Your task to perform on an android device: I'd like to read customer reviews about the Barlast Floor Lamp on the Ikea app so that I can make an informed decision about its quality.
Image 0: 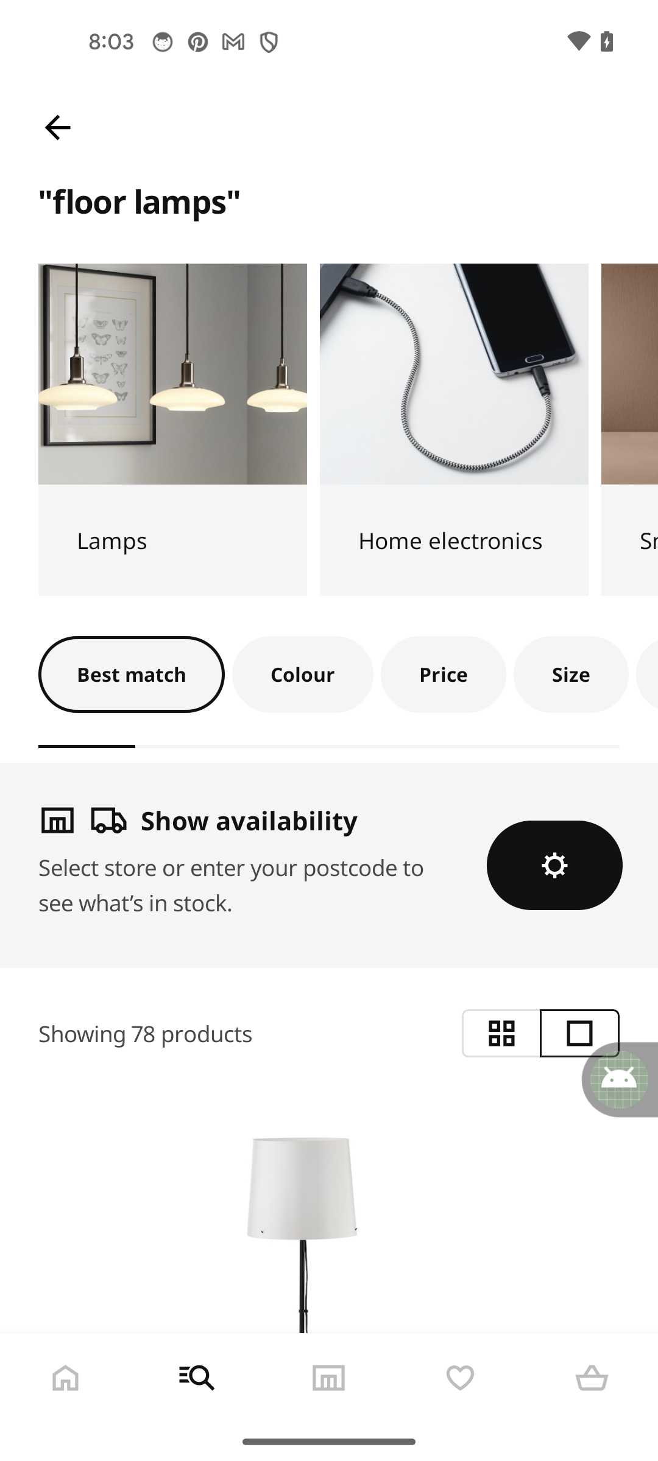
Swipe up for the Barlast floor lamp
Step 0: scroll down
Image 1: 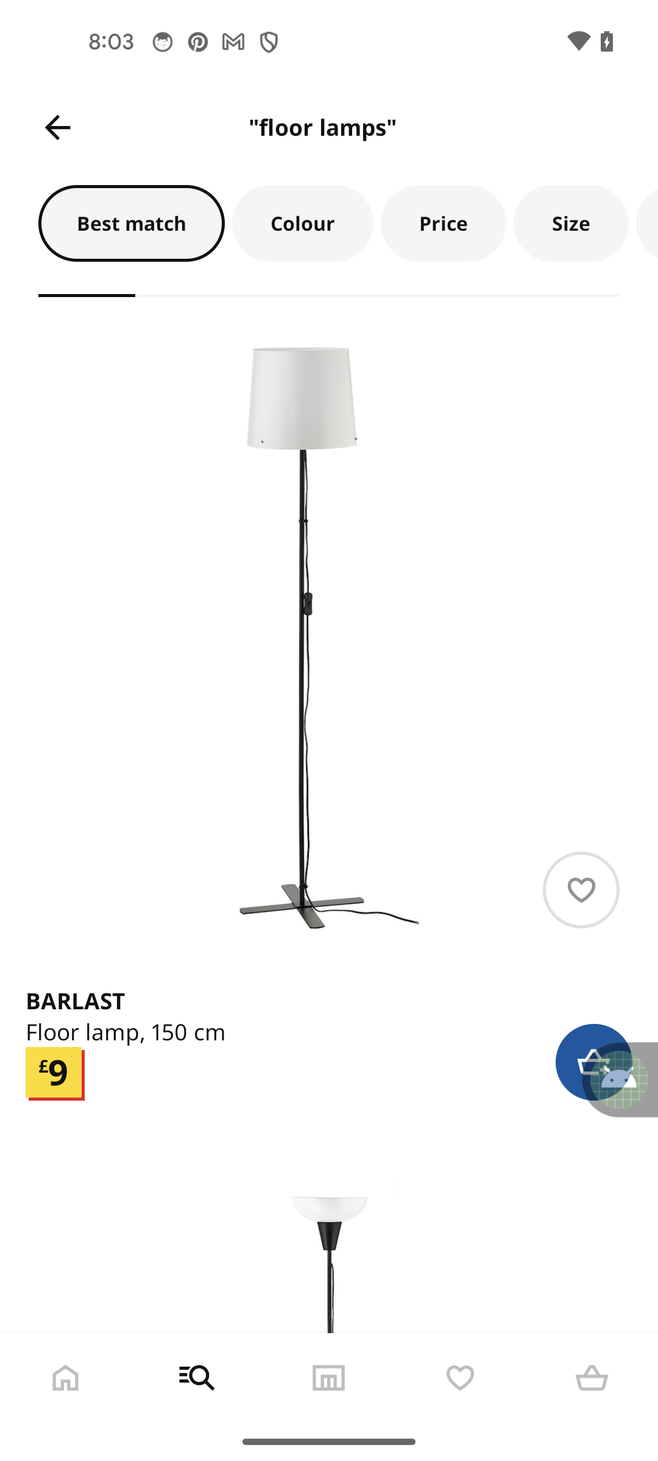
Click on the BARLAST floor lamp
Step 1: click (329, 637)
Image 2: 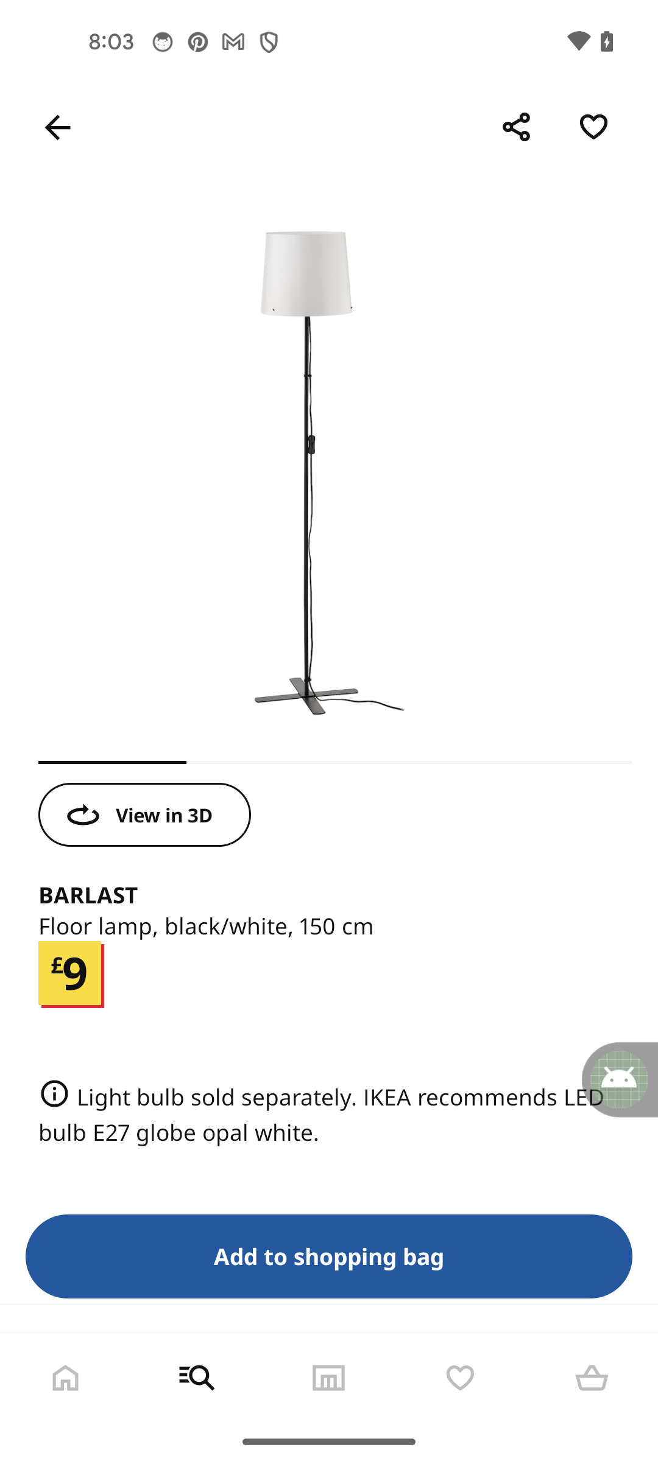
Swipe up for the reviews
Step 2: scroll down
Image 3: 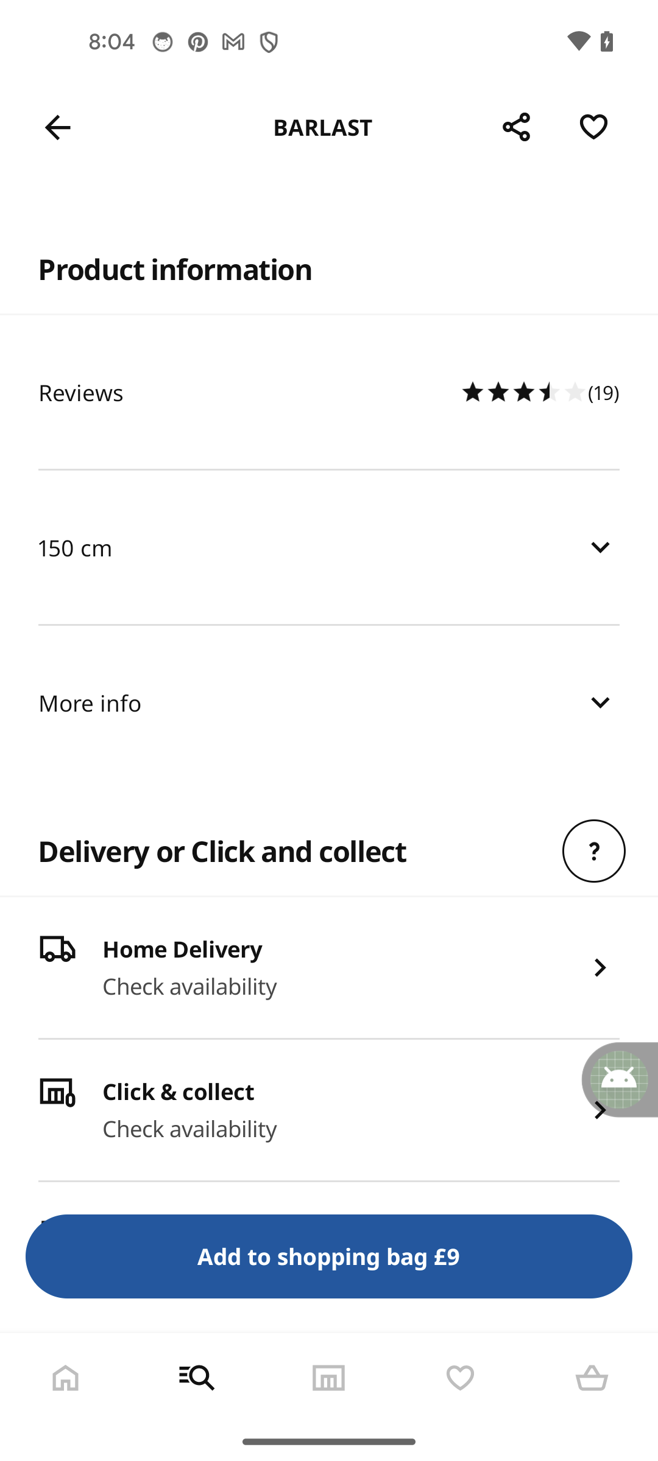
Click on the reviews button
Step 3: click (249, 392)
Image 4: 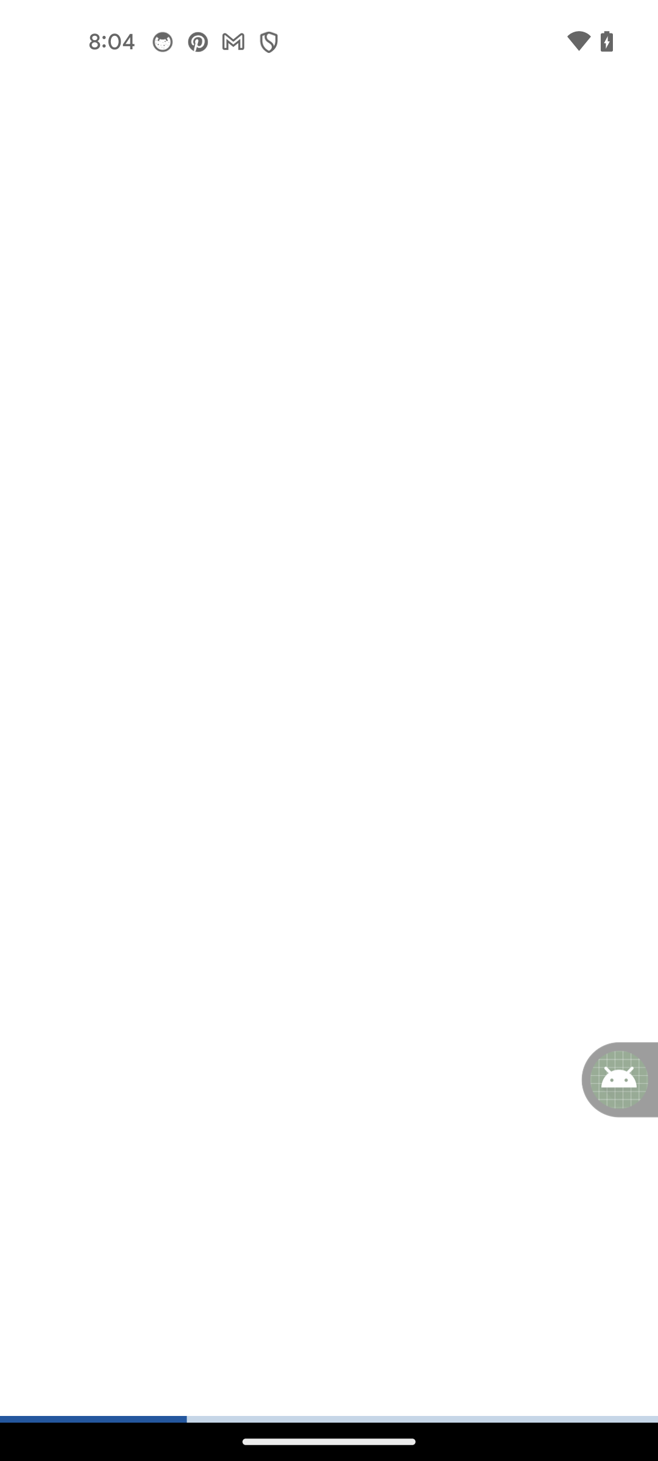
Swipe up for the reviews
Step 4: wait
Image 5: 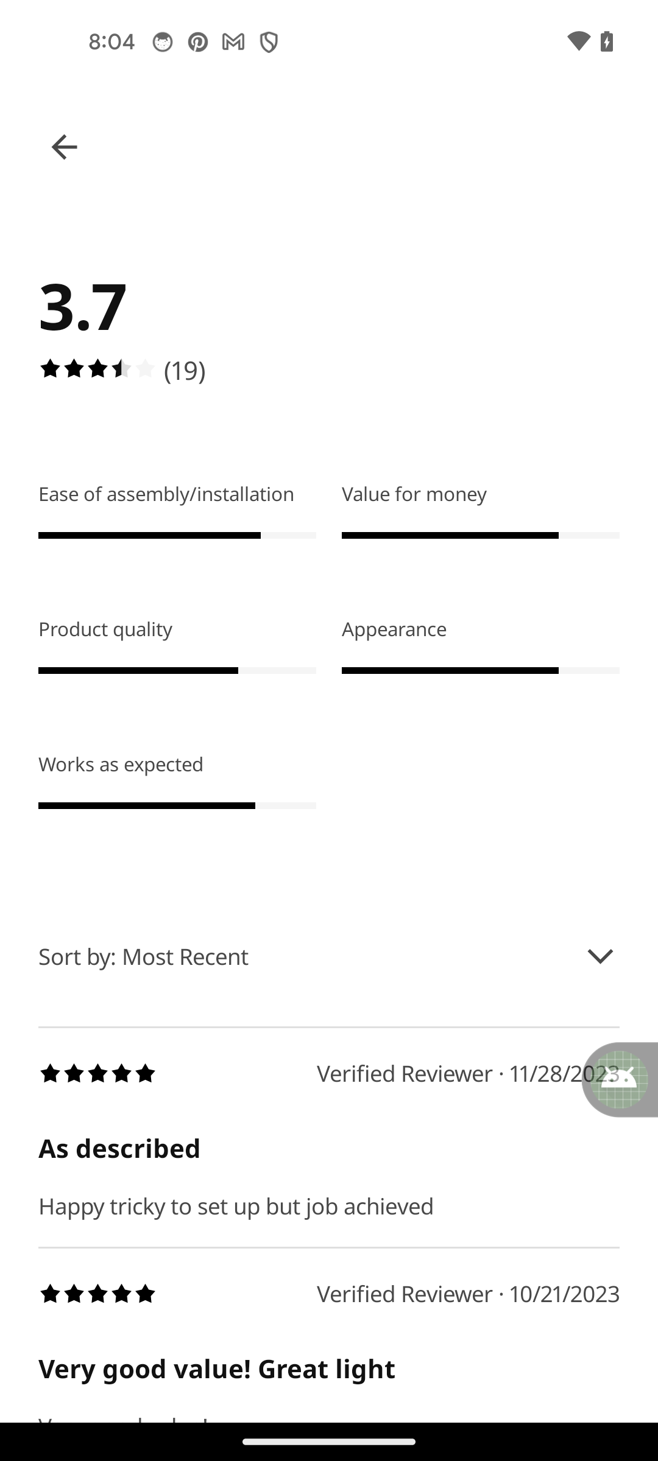
Swipe up for the reviews
Step 5: scroll down
Image 6: 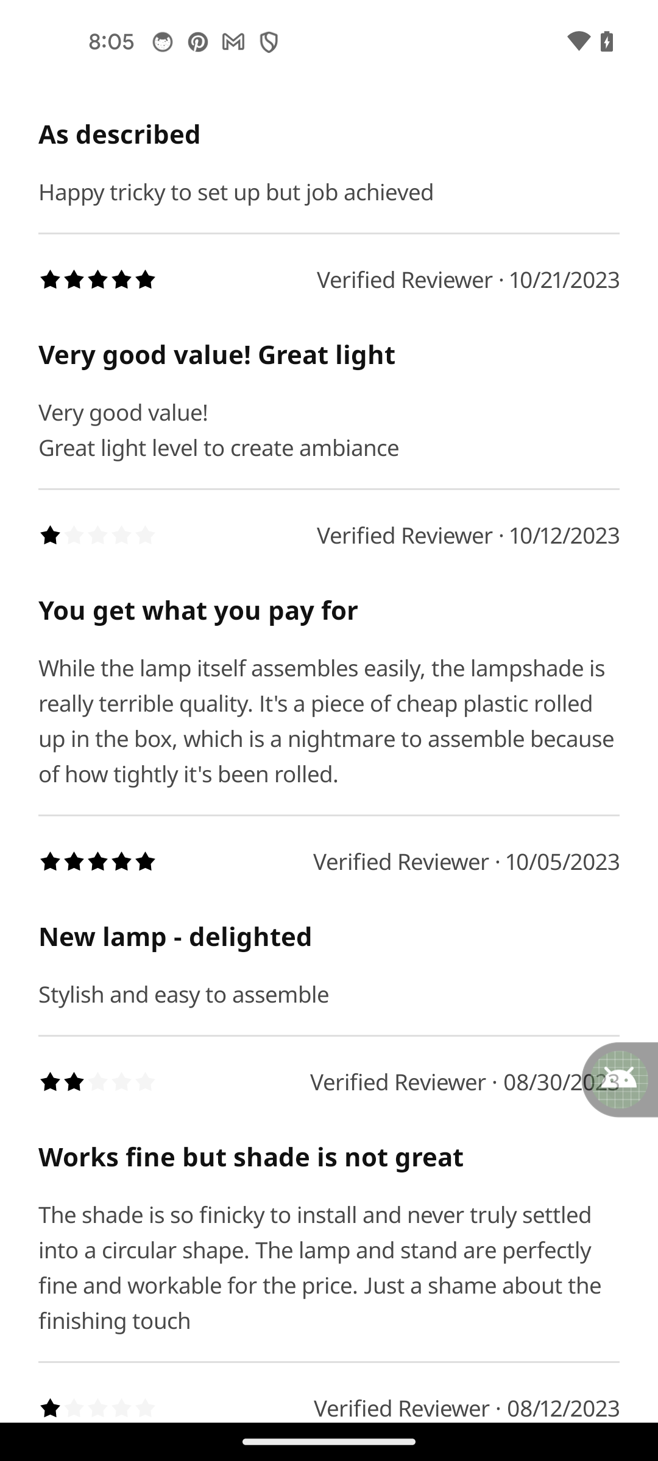
Swipe up for the reviews
Step 6: scroll down
Image 7: 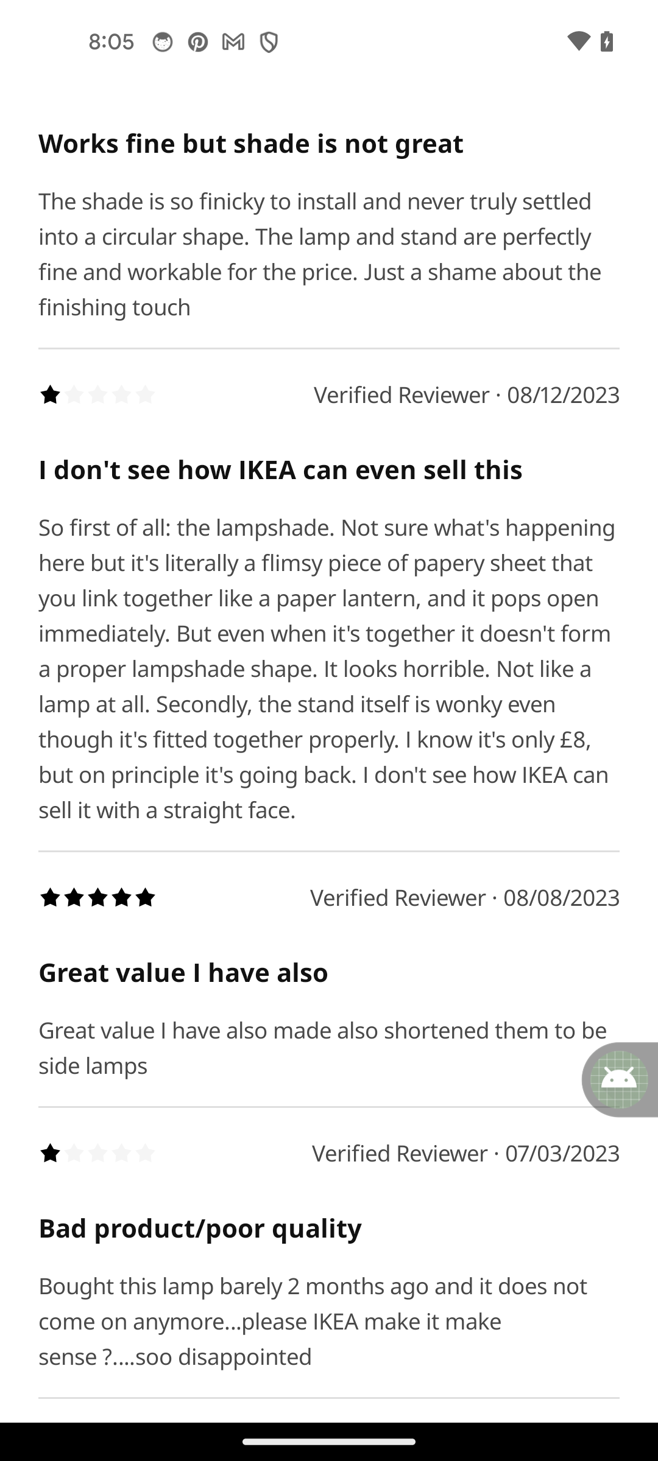
Swipe up for the reviews
Step 7: scroll down